Your task to perform on an android device: Open the wallet app,track the spendings by categories, and  filter the spendings for 7 days.
Image 1: 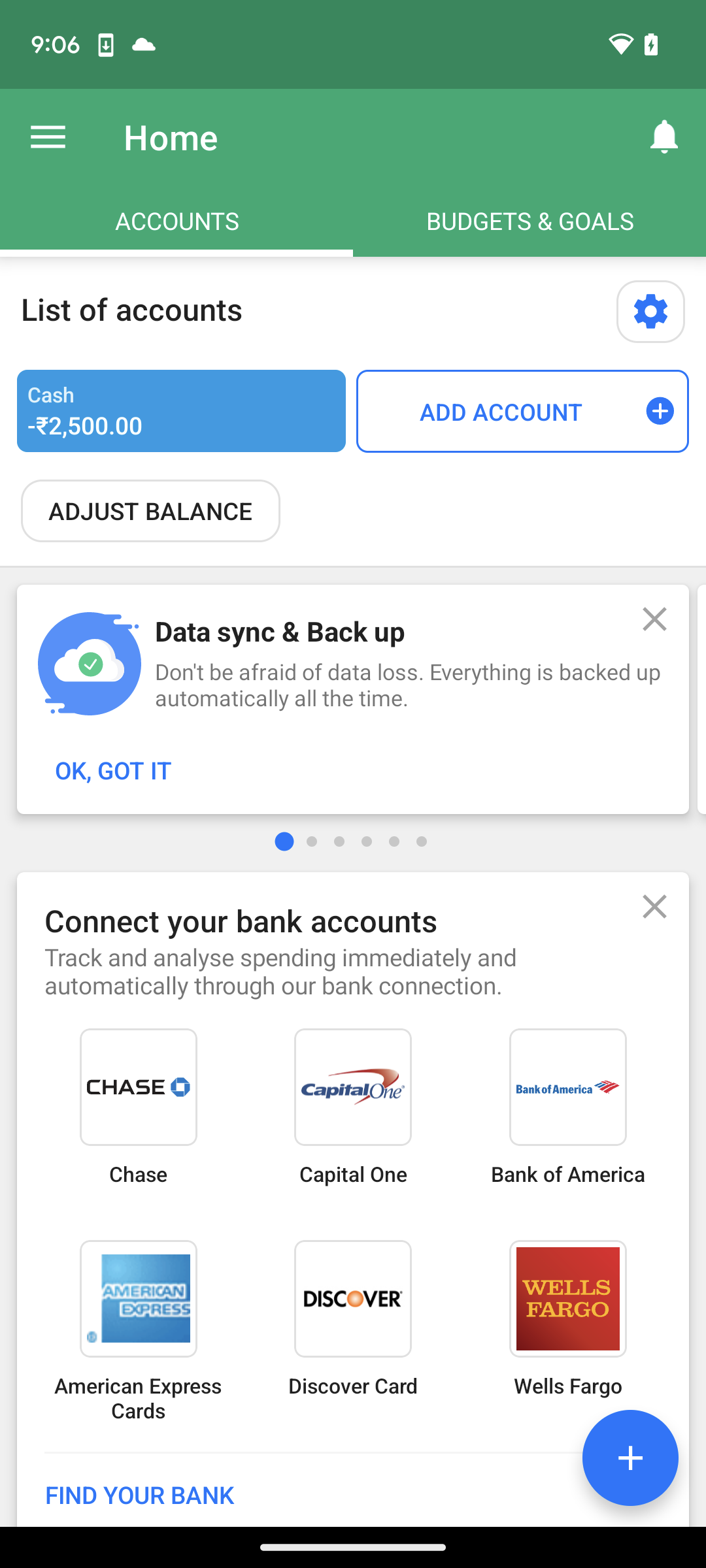
Click on the three lines at the top left corner of the screen
Step 1: click (48, 137)
Image 3: 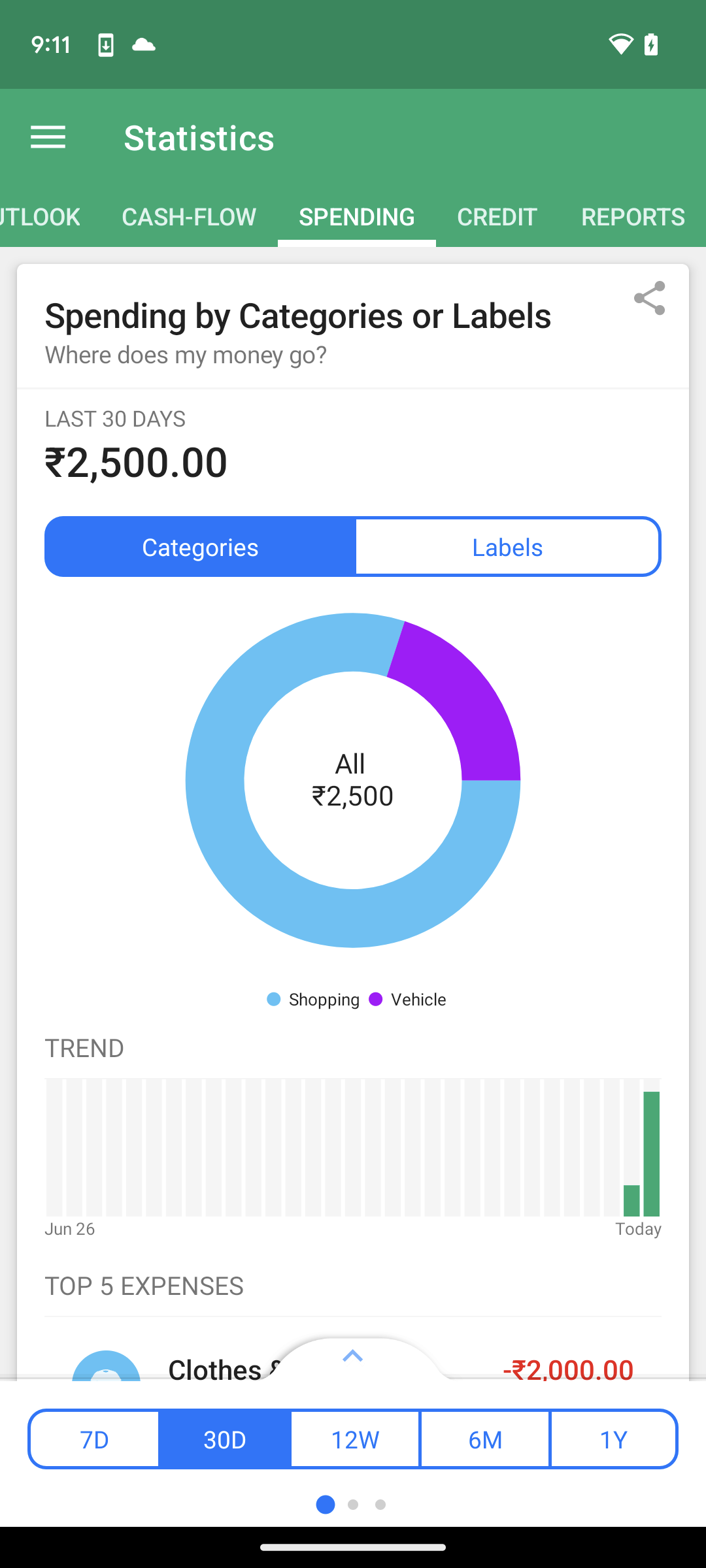
select the 7D option at the left bottom corner to filter for 7 days
Step 3: click (94, 1439)
Image 4: 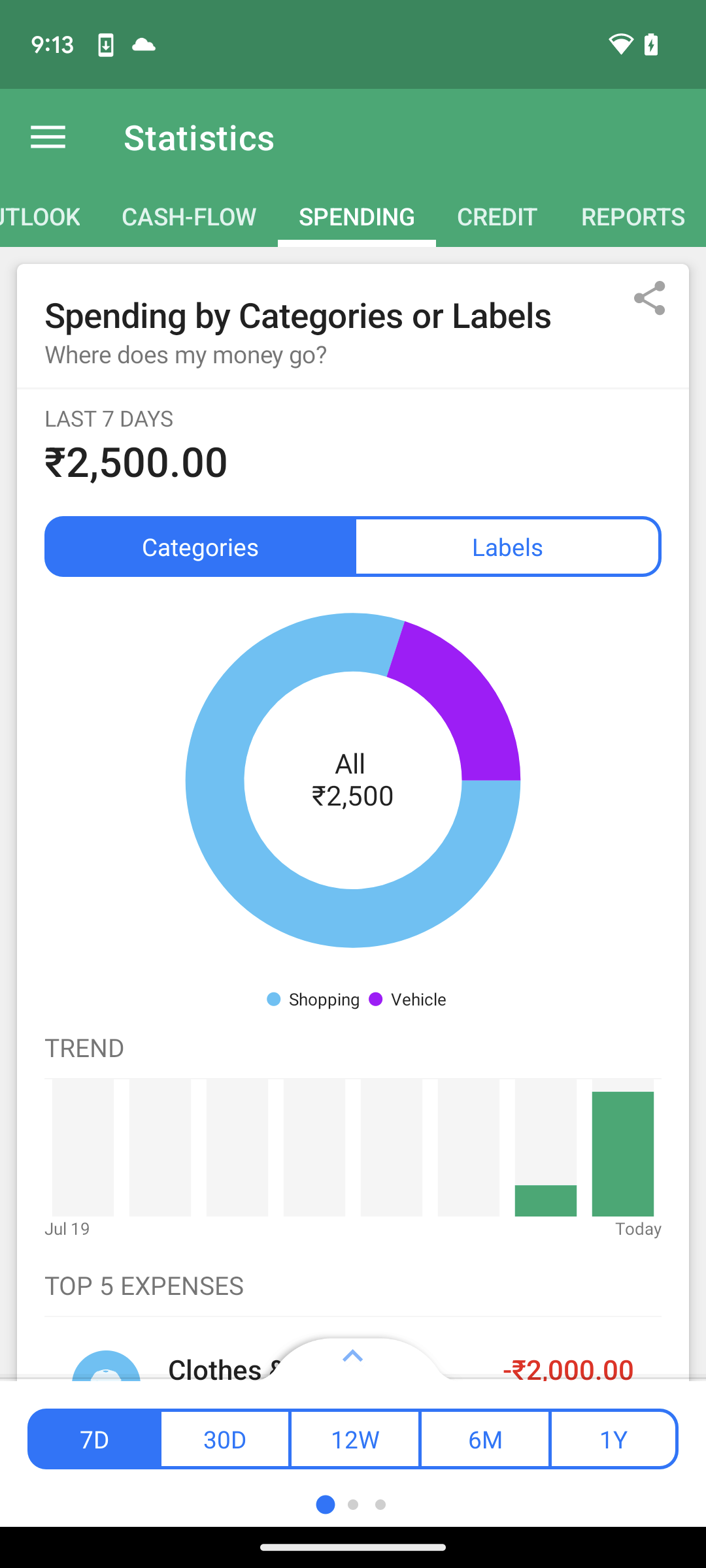
Swipe down on the screen
Step 4: scroll up